Your task to perform on an android device: Search for 3 seat sofa cum bed in the Amazon app
Image 0: 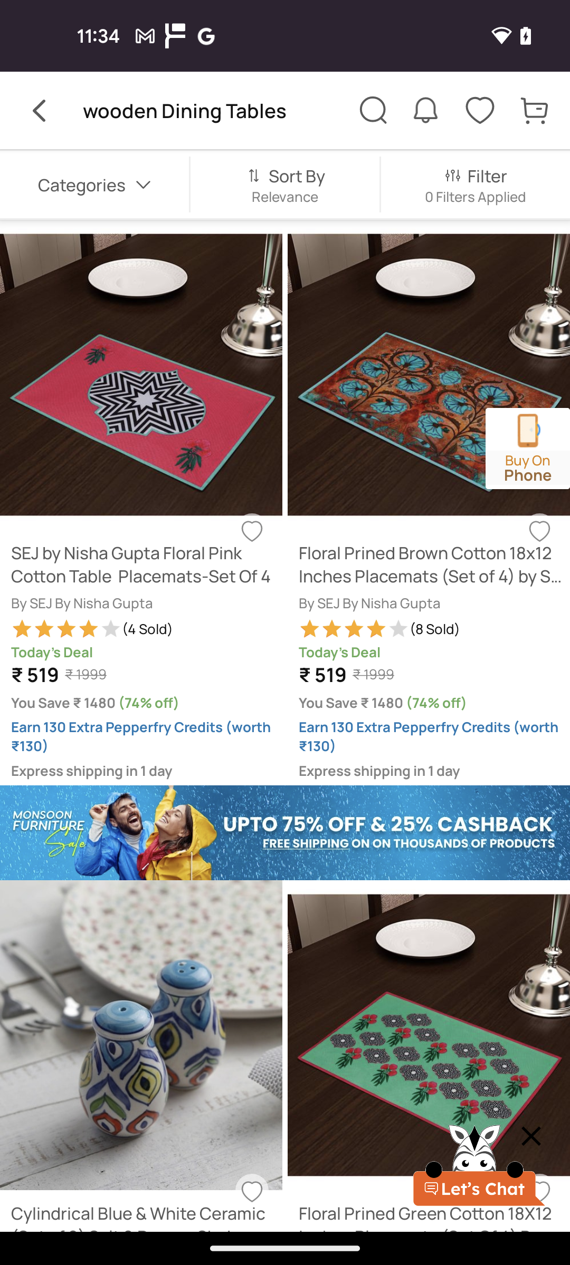
Open the Amazon app
Step 0: open app "Amazon"
Image 1: 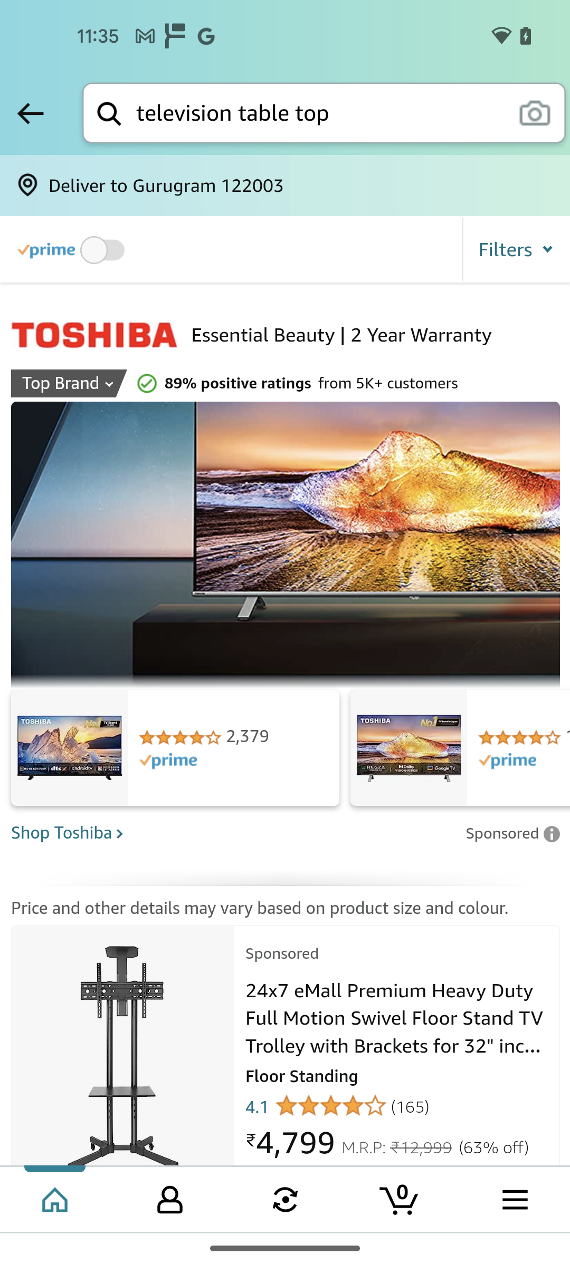
Go to the search bar at the top of the screen
Step 1: click (320, 113)
Image 2: 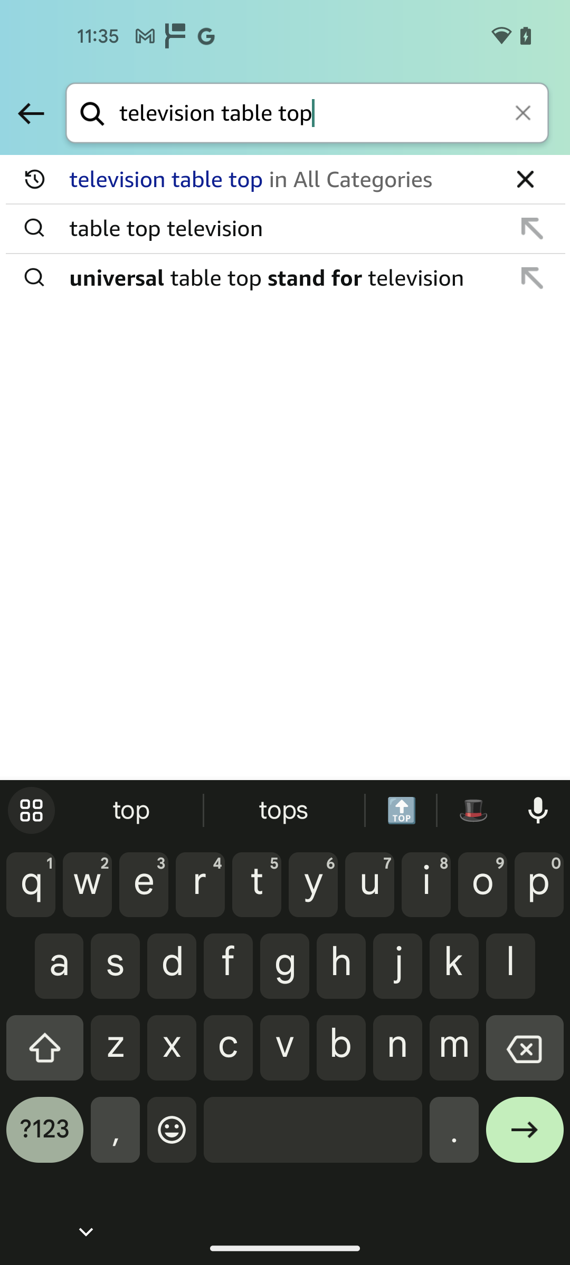
Delete the text in the search bar
Step 2: click (524, 114)
Image 4: 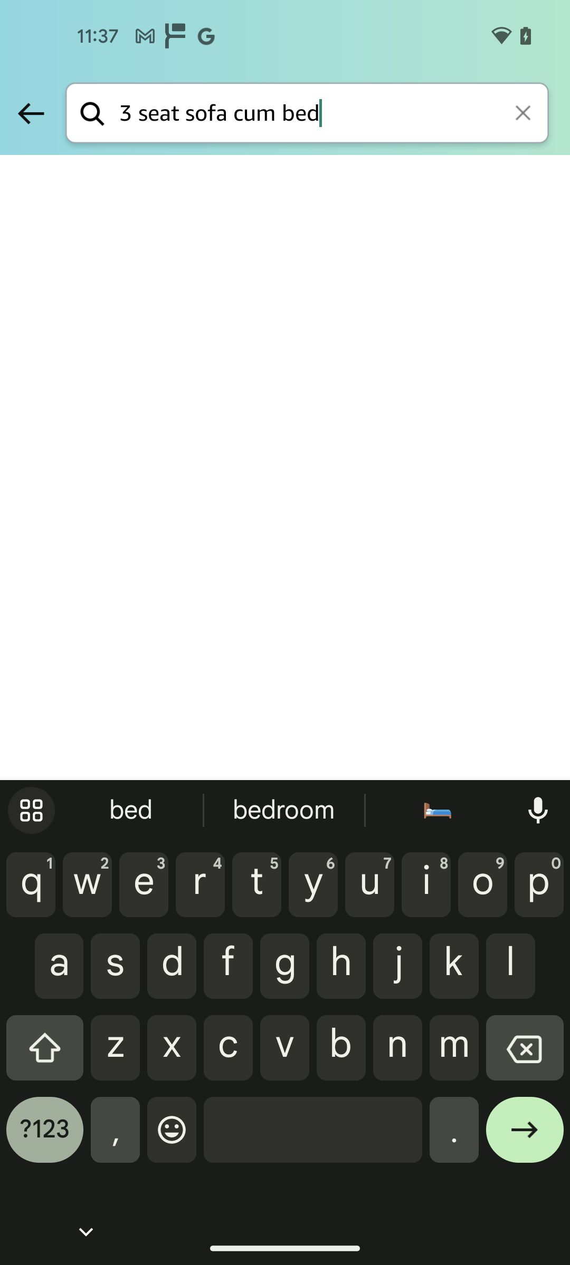
Click on the arrow forward button at the bottom right corner of the keyboard
Step 4: click (525, 1137)